Your task to perform on an android device: Open the Kitchen Stories app and search for the Pizza recipe
Image 0: 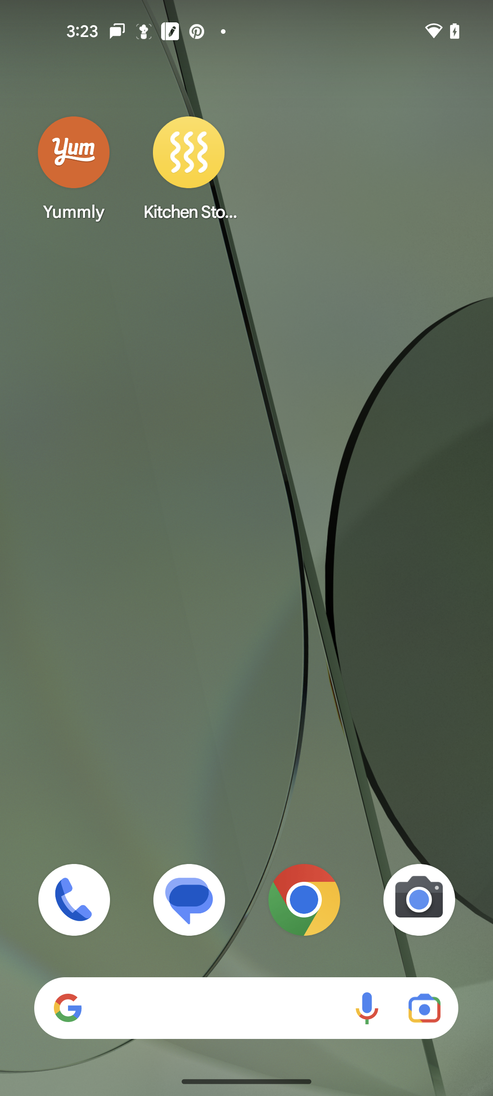
Open the Kitchen Stories app
Step 0: open app "Kitchen Stories"
Image 1: 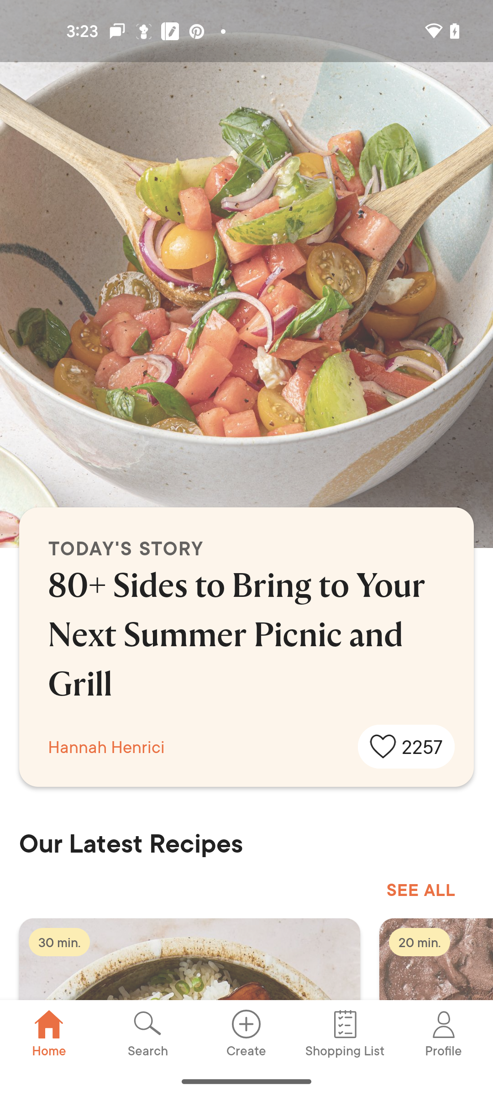
click on search icon
Step 1: click (148, 1033)
Image 2: 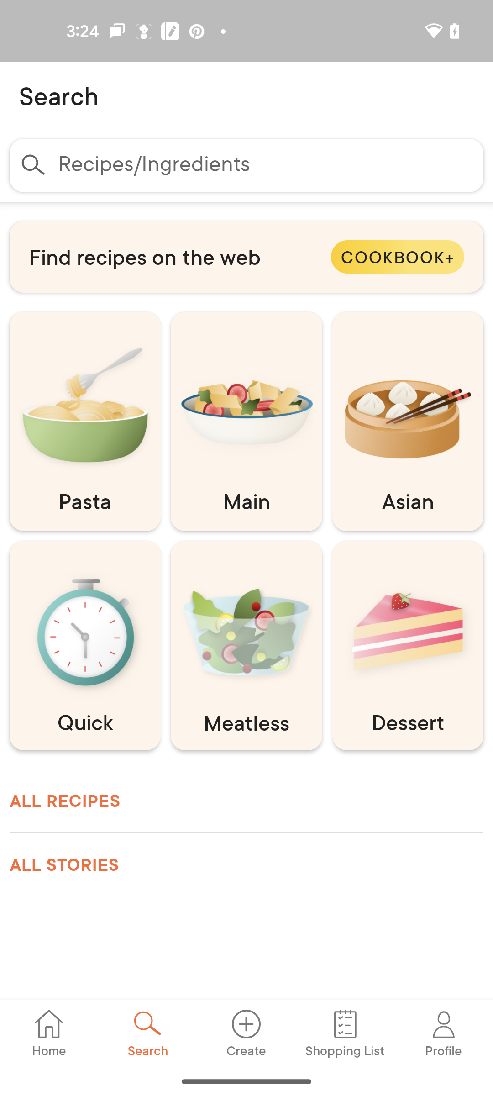
click on the search bar
Step 2: click (266, 165)
Image 3: 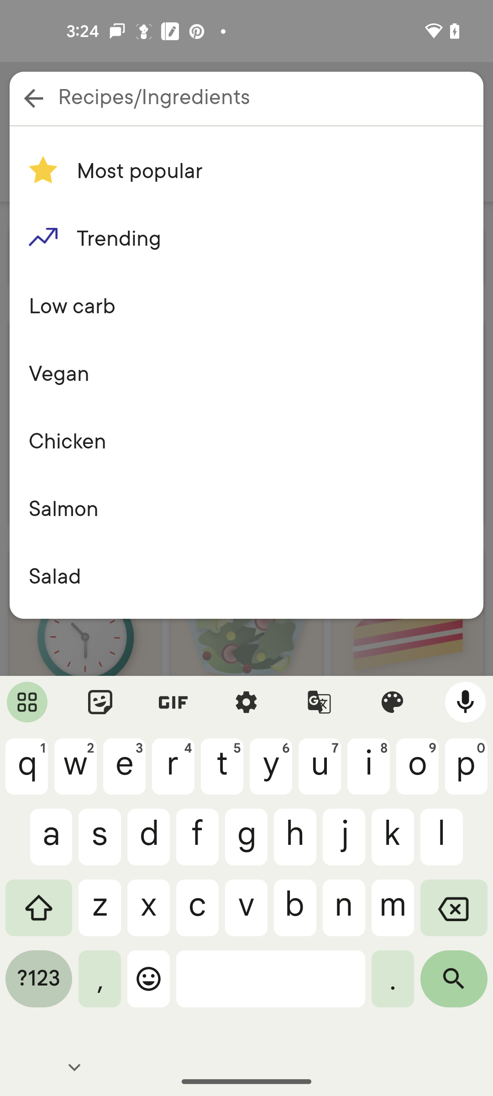
search for pizza recipe
Step 3: type "Pizza"
Image 5: 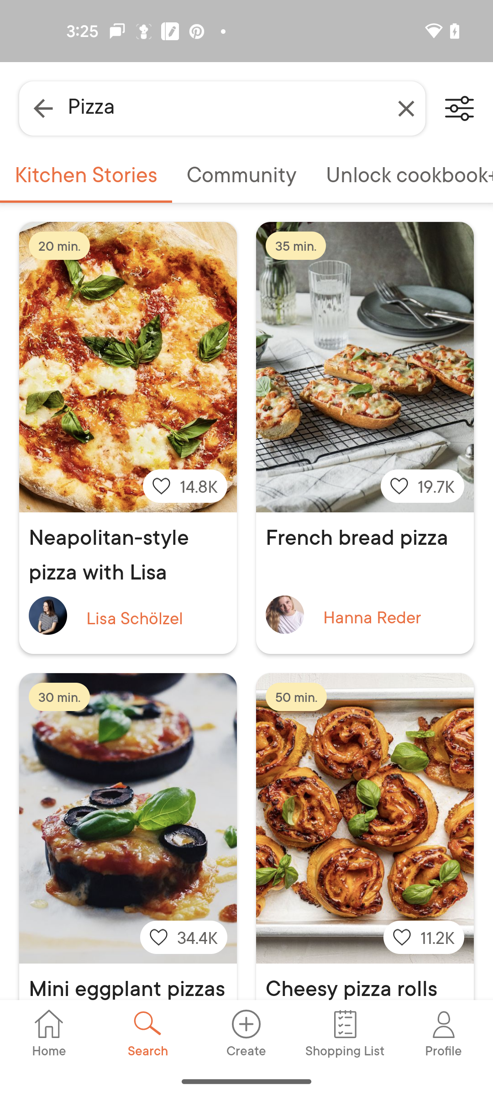
click on the french bread pizza
Step 5: click (365, 367)